Your task to perform on an android device: I am not being notified with the latest mails , Turn on the Gmail Notifications in the Gmail app
Image 0: 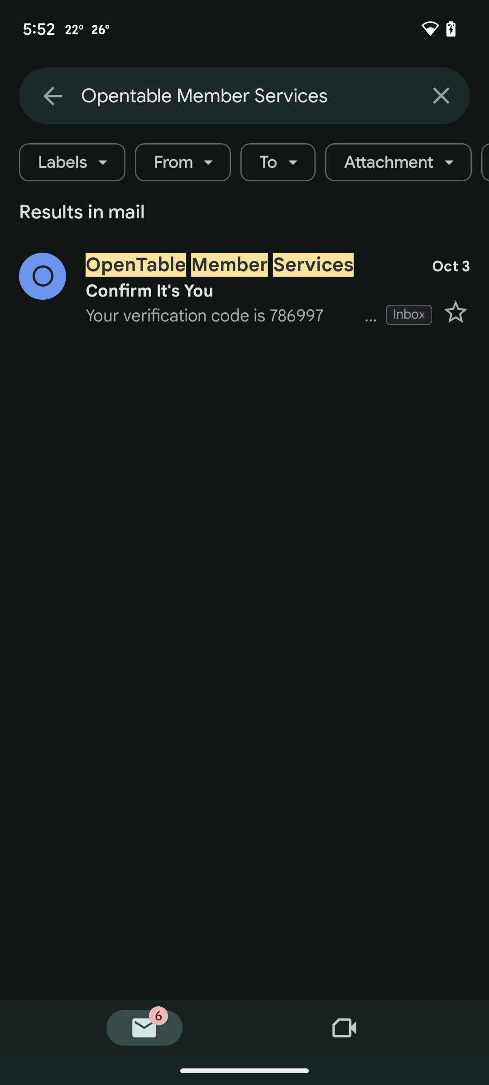
Go back to the previous screen
Step 0: press back button
Image 1: 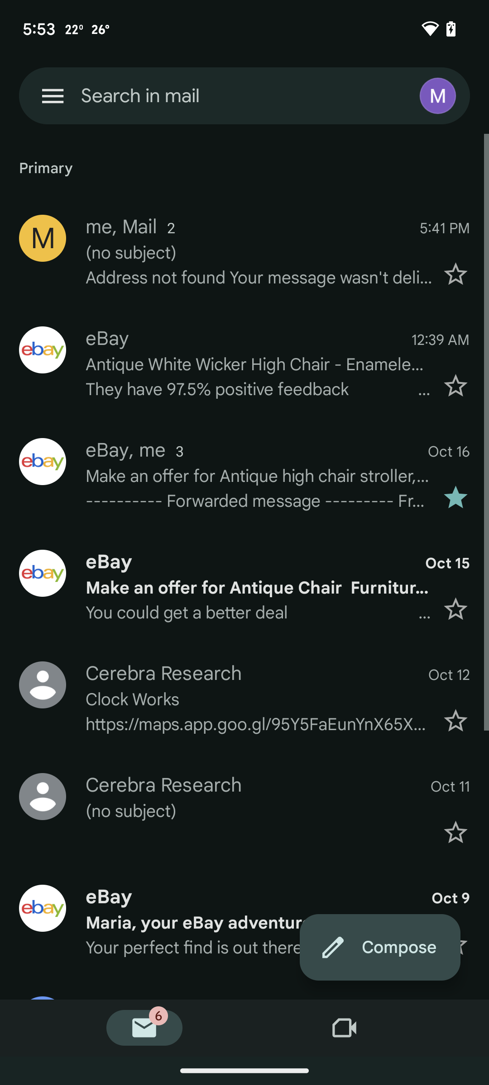
Click on the menu icon at the top left corner of the screen
Step 1: click (53, 96)
Image 2: 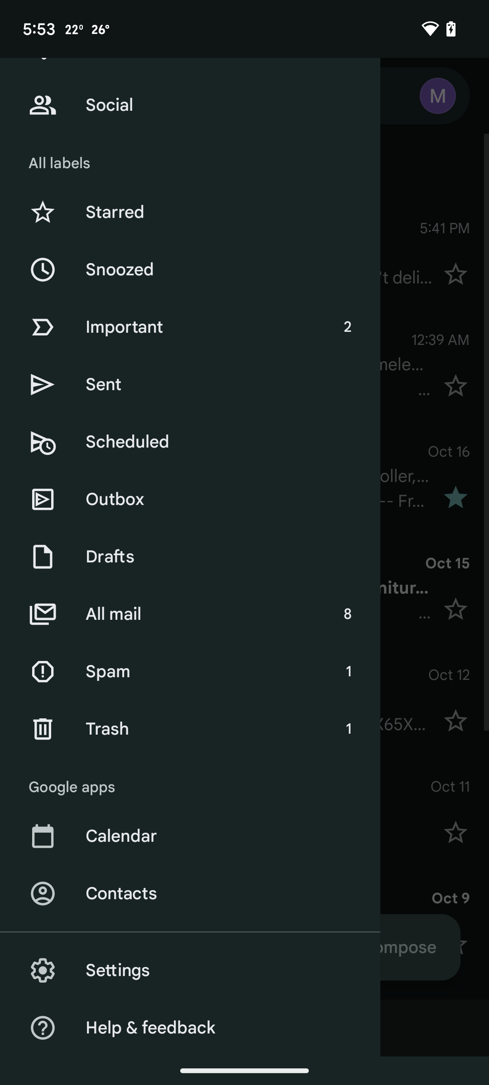
Click on the settings option
Step 2: click (228, 970)
Image 3: 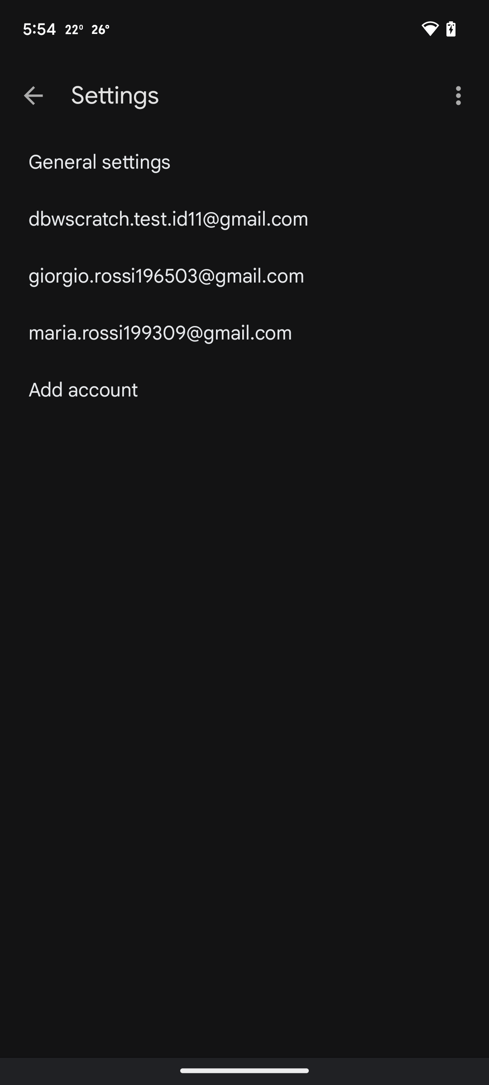
Click on the maria rossi email id
Step 3: click (160, 333)
Image 4: 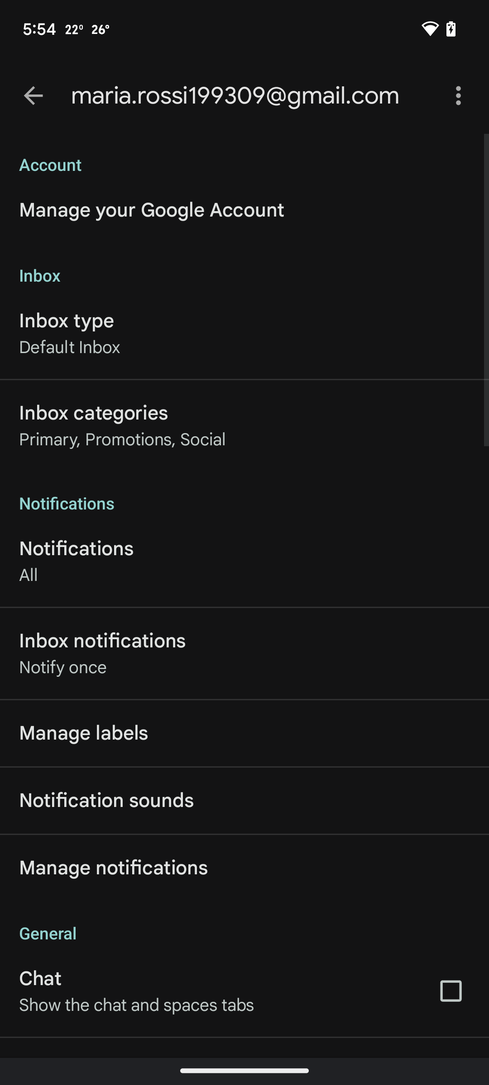
Click on the manage notifications
Step 4: click (244, 868)
Image 5: 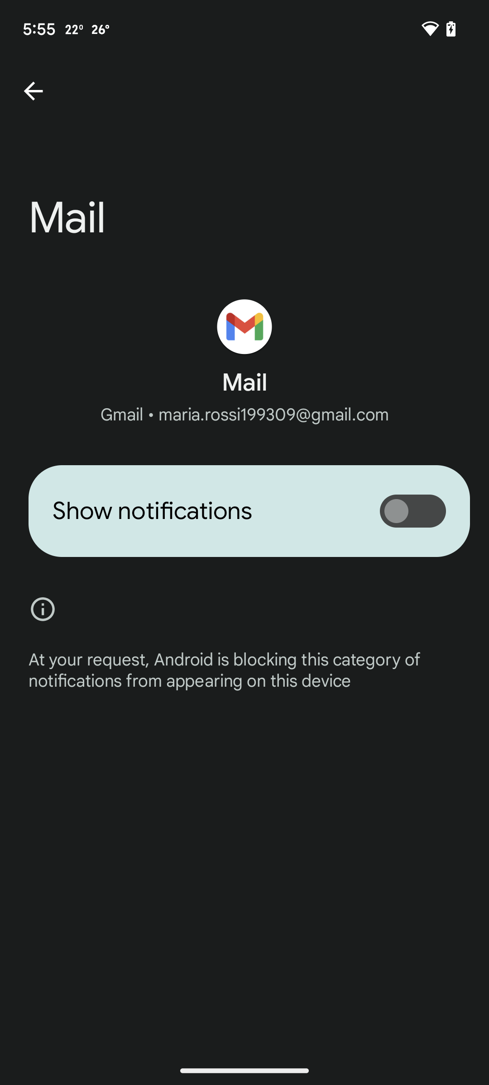
Enable the show notification switch
Step 5: click (412, 510)